Your task to perform on an android device: Now I would like to view other shoe types from the same brand. Compare the price of other shoes in the Amazon app.
Image 0: 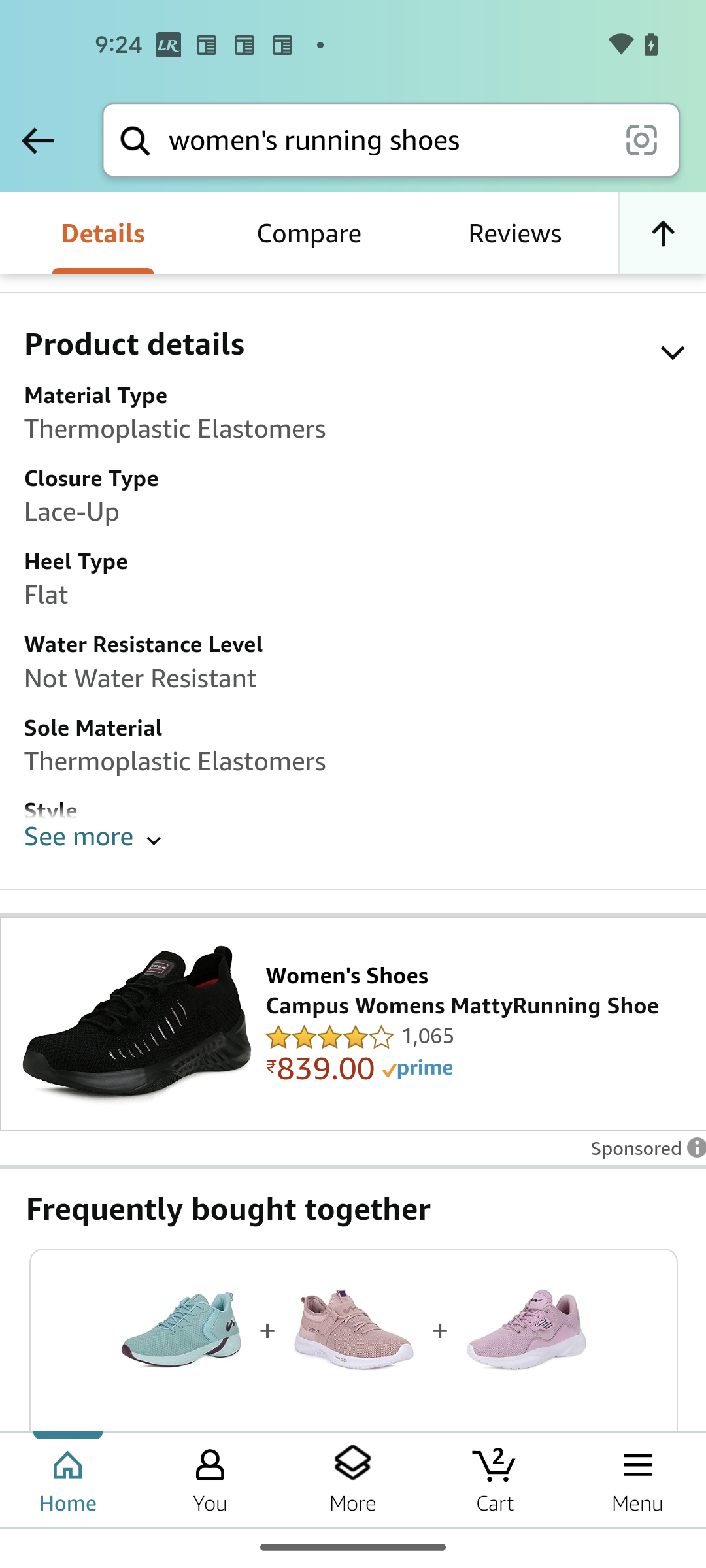
Click on the Compare section
Step 0: click (309, 233)
Image 1: 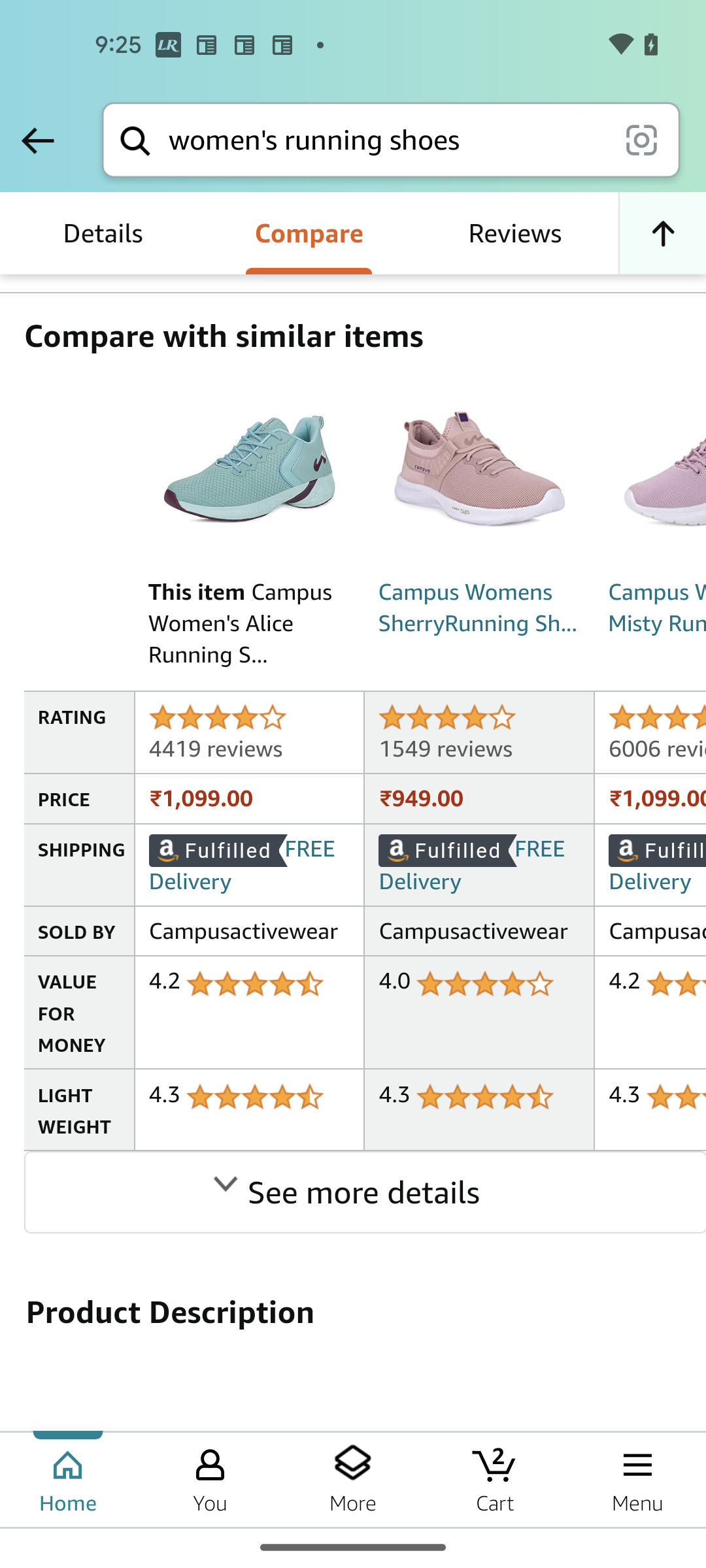
Click on the See more details
Step 1: click (365, 1193)